Your task to perform on an android device: Click on the file named as Beach
Image 0: 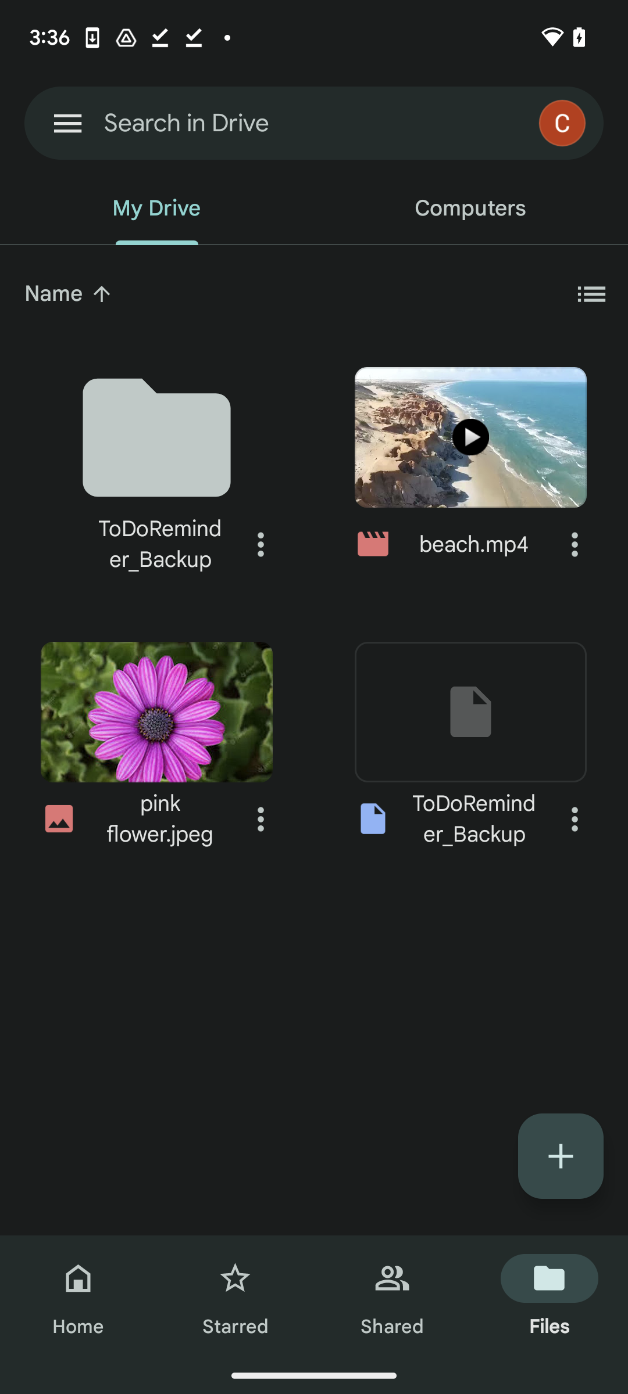
Click on the beach.mp4 video
Step 0: click (470, 468)
Image 1: 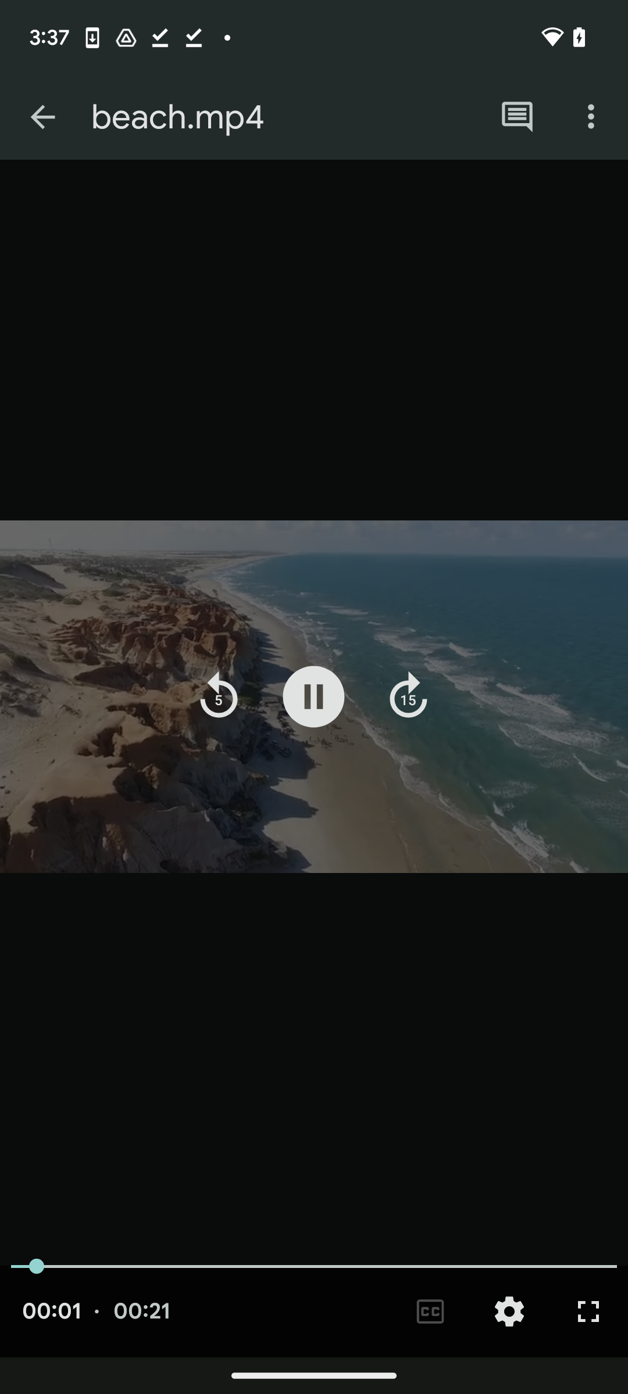
Click on the three dots at the top right corner of the screen
Step 1: click (591, 117)
Image 2: 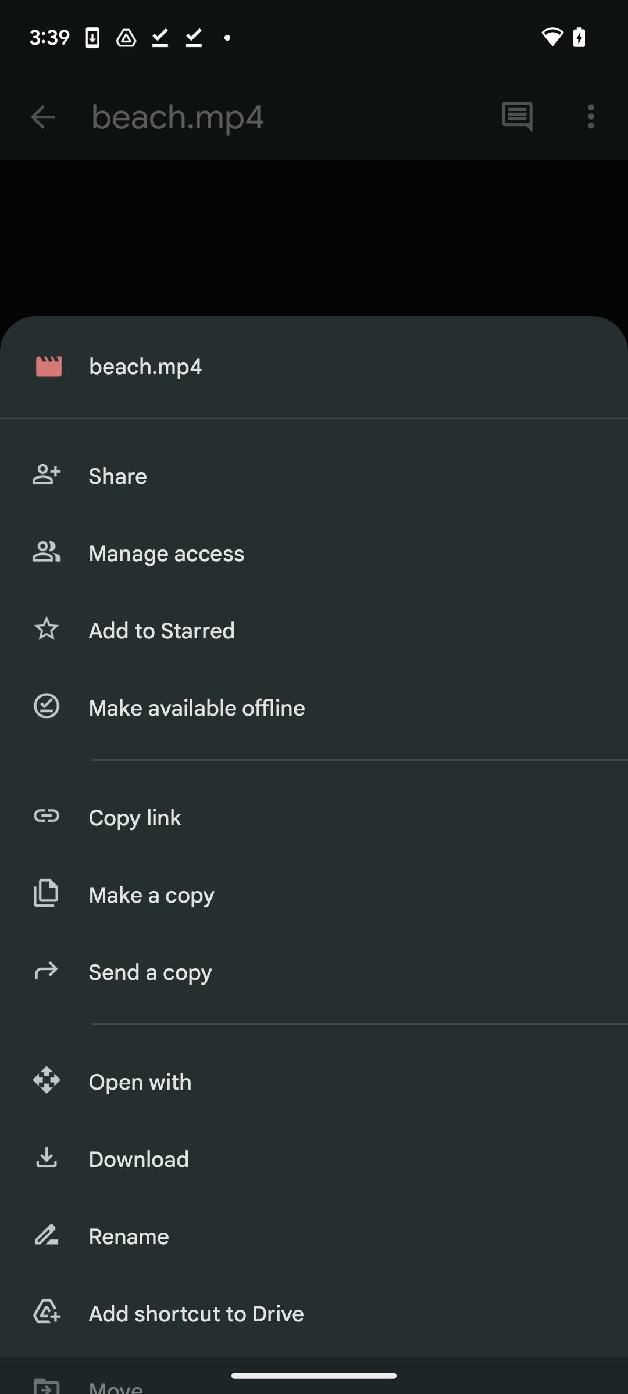
Click on the download option from the drawer
Step 2: click (340, 1159)